Your task to perform on an android device: I would like constant weather updates. The weather alert notification for Detroit can be enabled in the The Weather Channel app's settings.
Image 0: 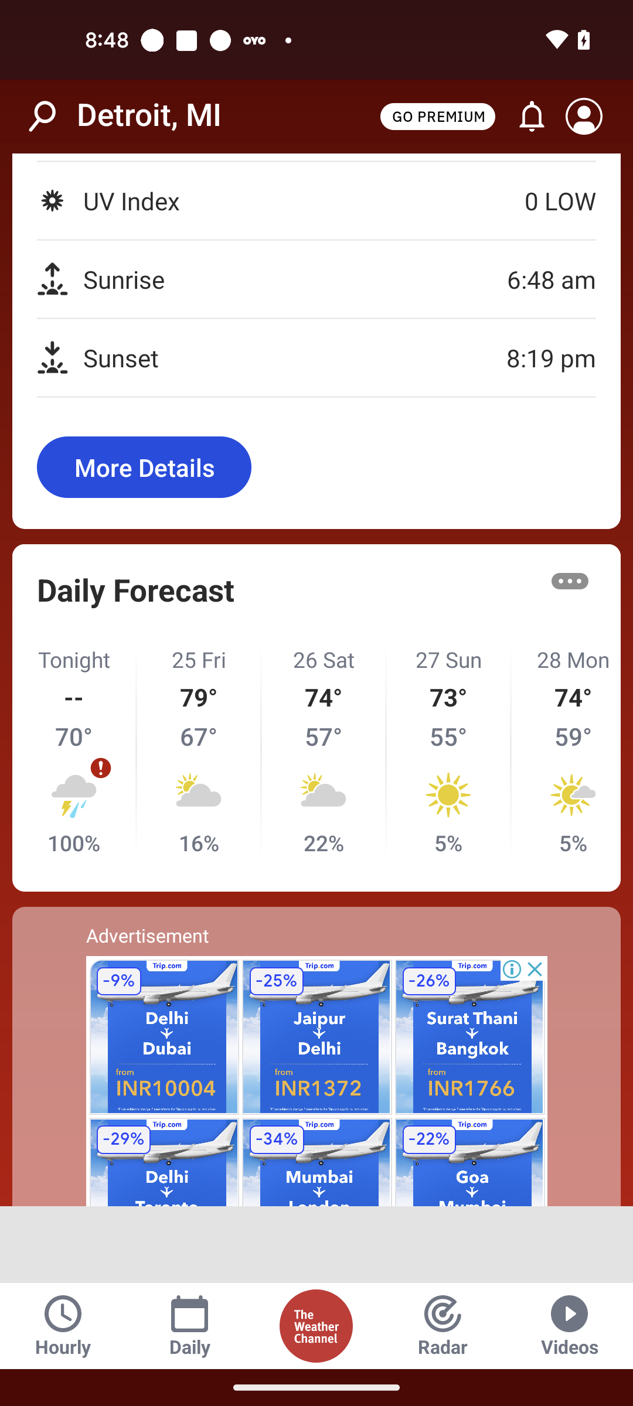
Click on the Notification icon at the top right corner of the screen
Step 0: click (532, 116)
Image 1: 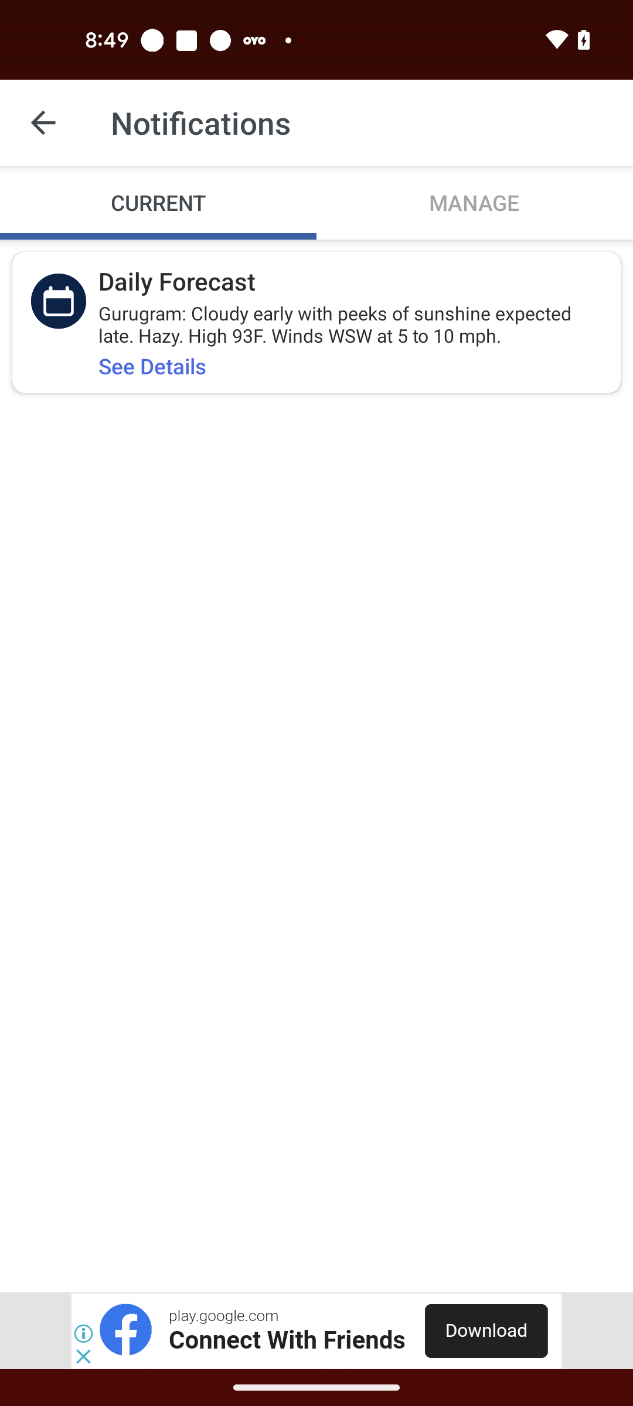
Go to the Manage section
Step 1: click (474, 202)
Image 2: 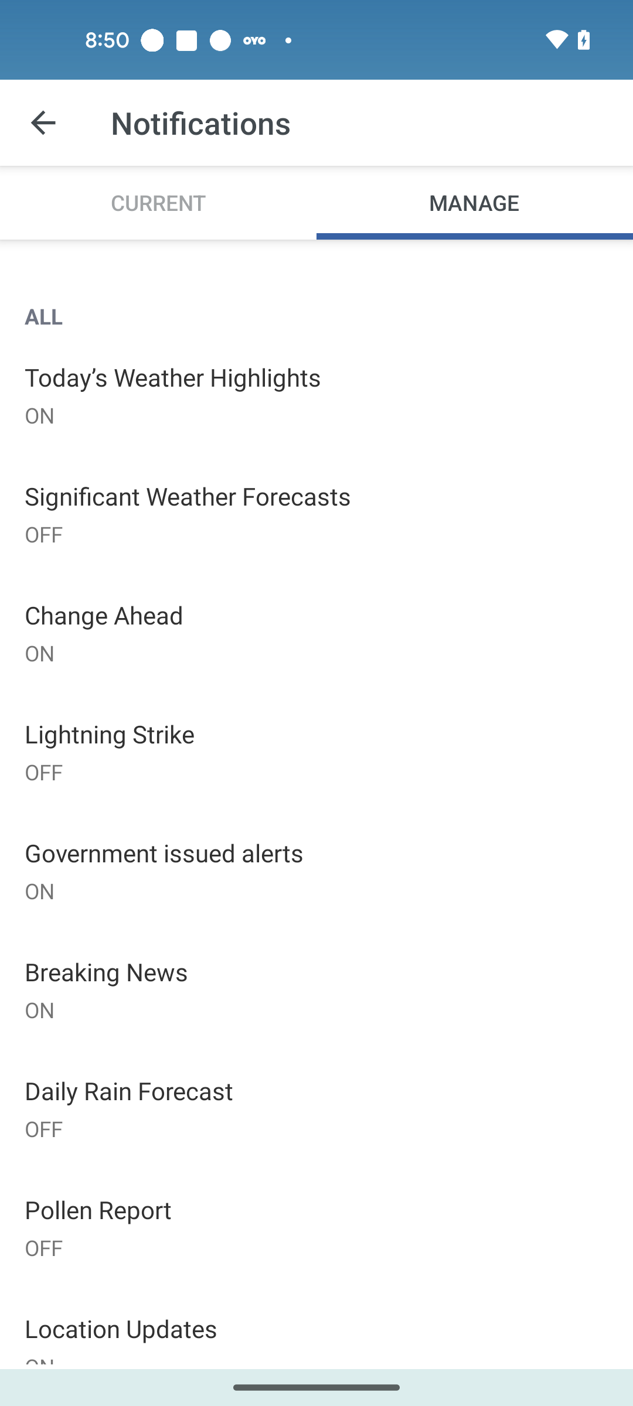
Open Today's Weather Highlights option
Step 2: click (173, 377)